Your task to perform on an android device: Look for the locks on the eBay app so I can utilize them at home.
Image 0: 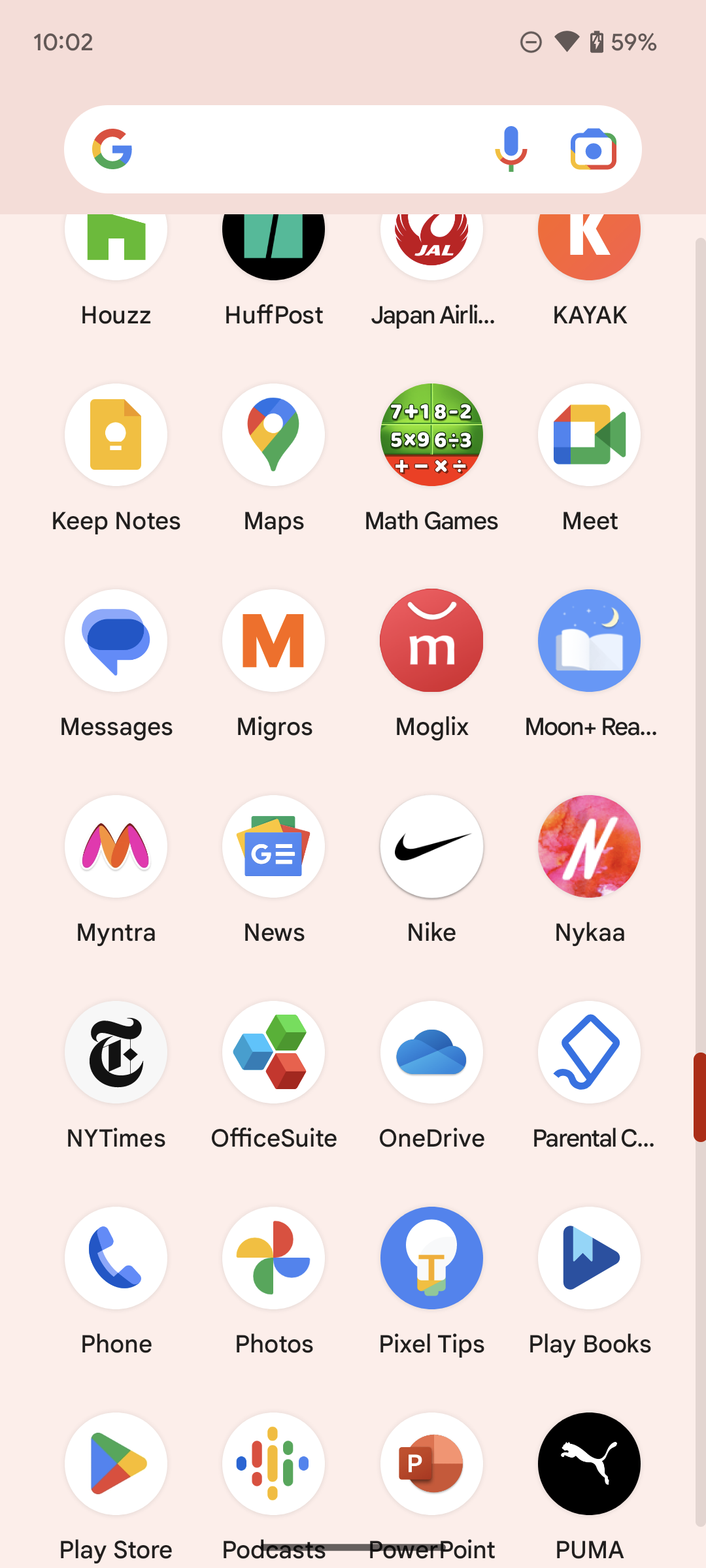
Open eBay app.
Step 0: open app "eBay"
Image 1: 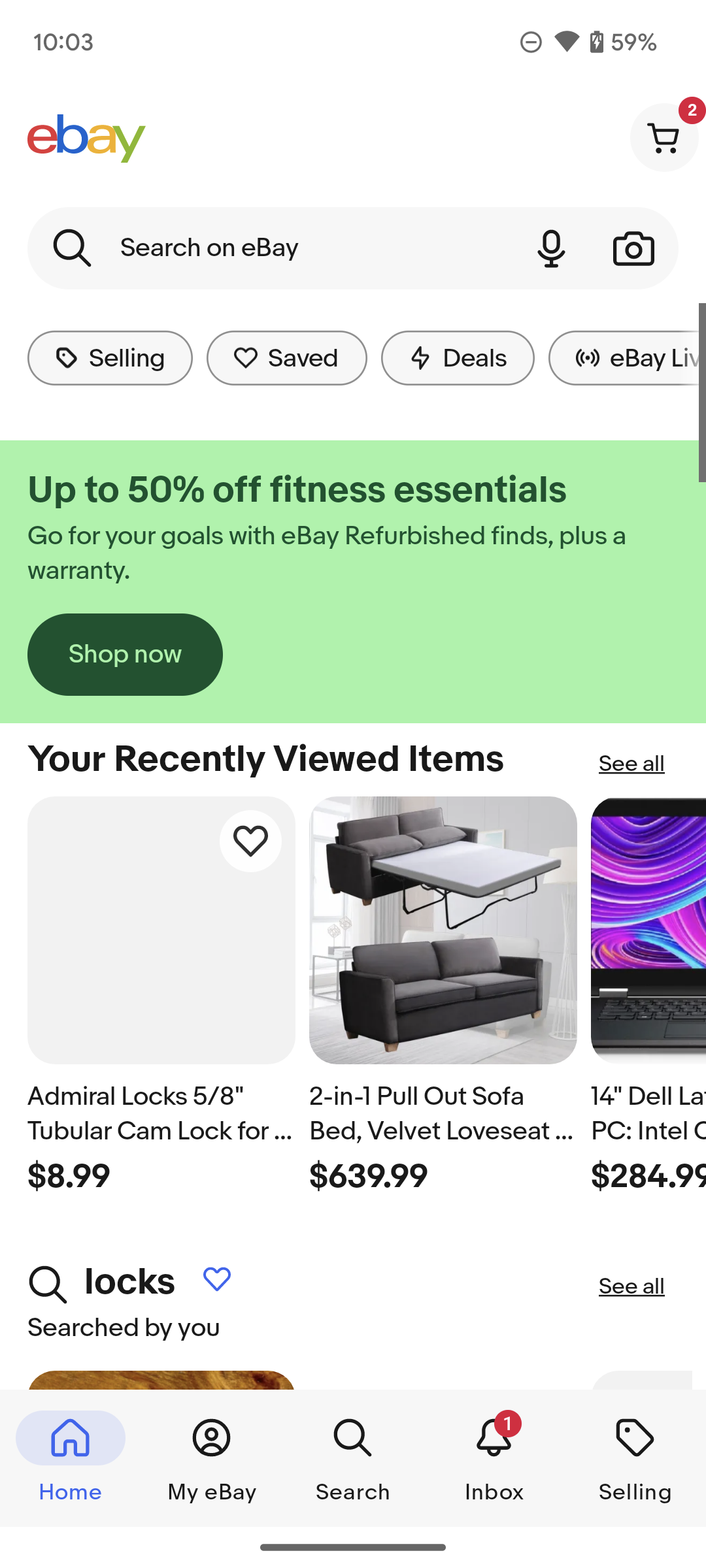
Click on the search bar on the top of the screen.
Step 1: click (270, 248)
Image 2: 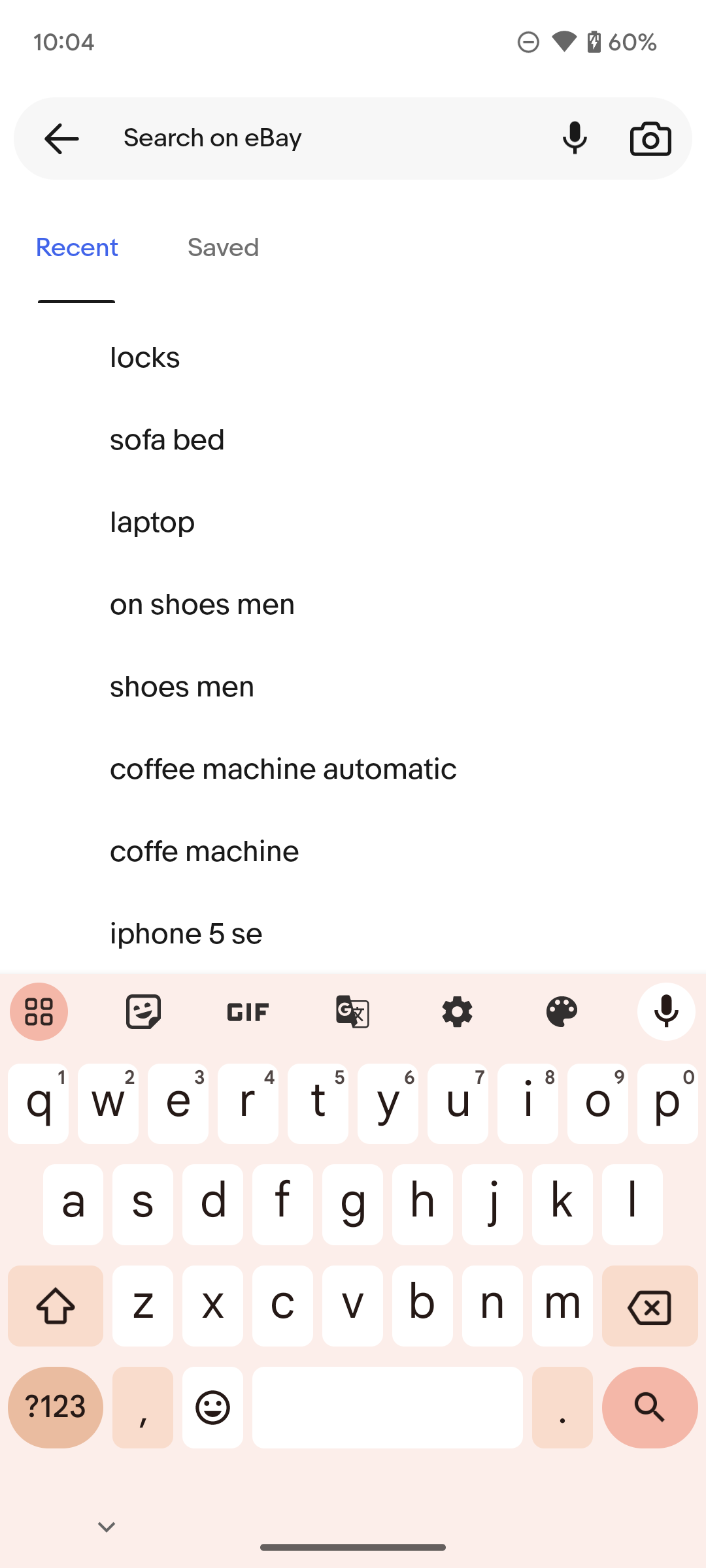
Click on the locks options on the screen.
Step 2: click (353, 358)